Your task to perform on an android device: My mom suggested me to check the flight details for American Airlines in the Expedia app because their costs are often inexpensive, and to look for direct flights.
Image 0: 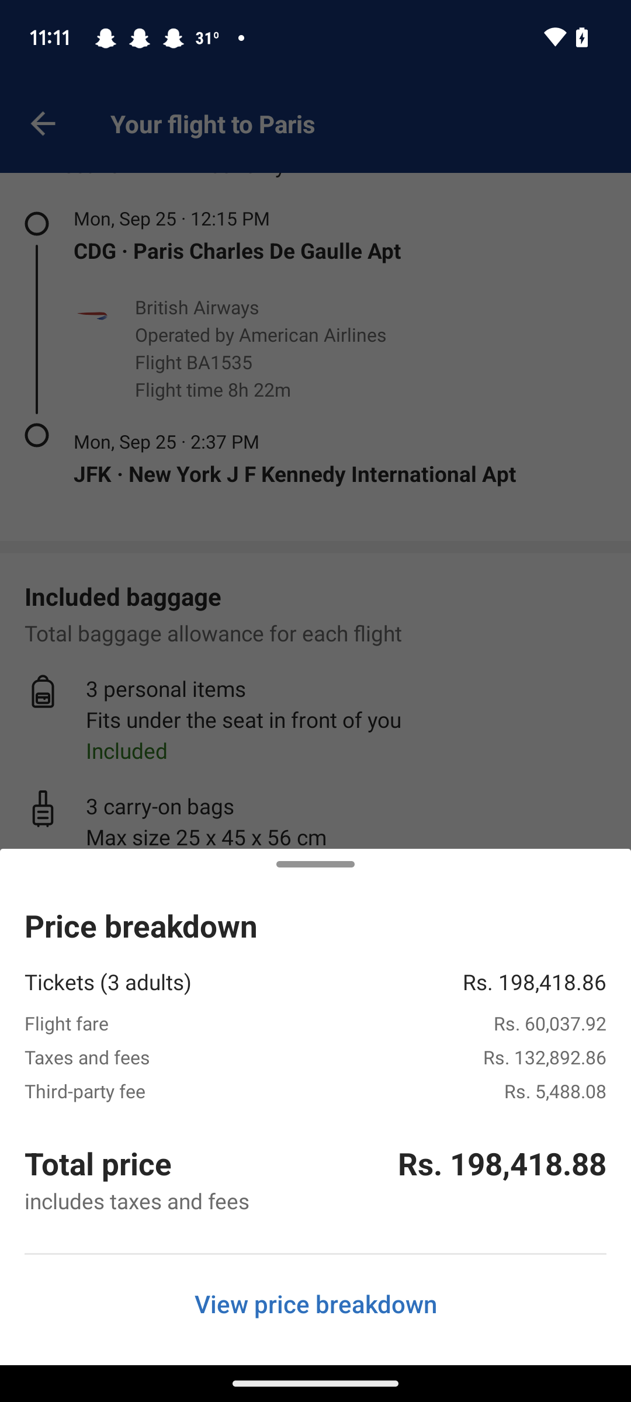
Open the Expedia app 
Step 0: open app "Expedia"
Image 1: 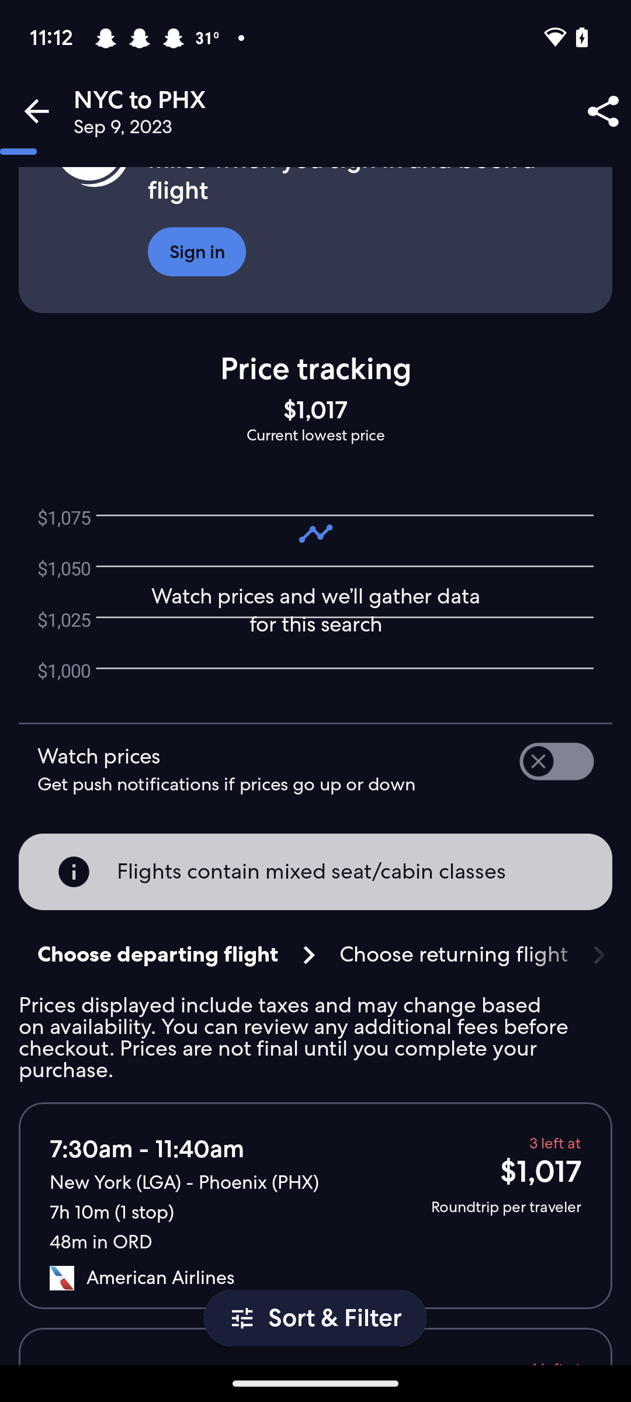
Click on the sort and filter button
Step 1: click (335, 1318)
Image 2: 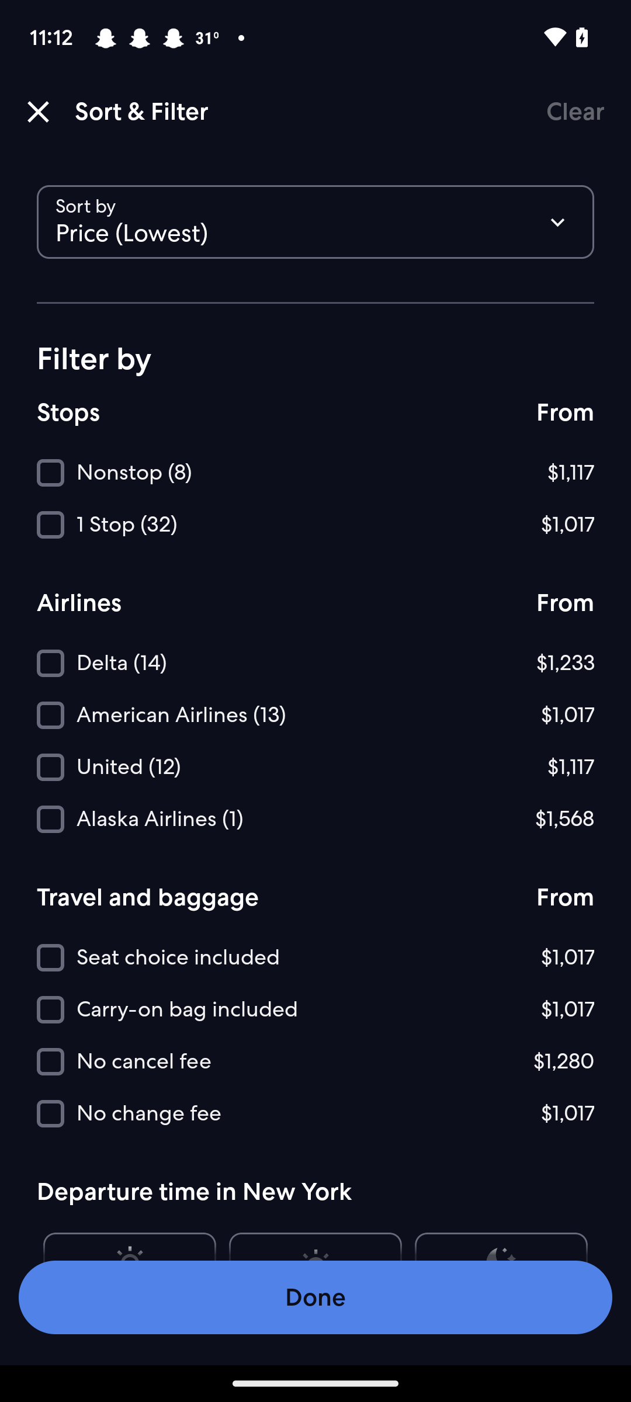
Click on the nonstop option
Step 2: click (315, 473)
Image 3: 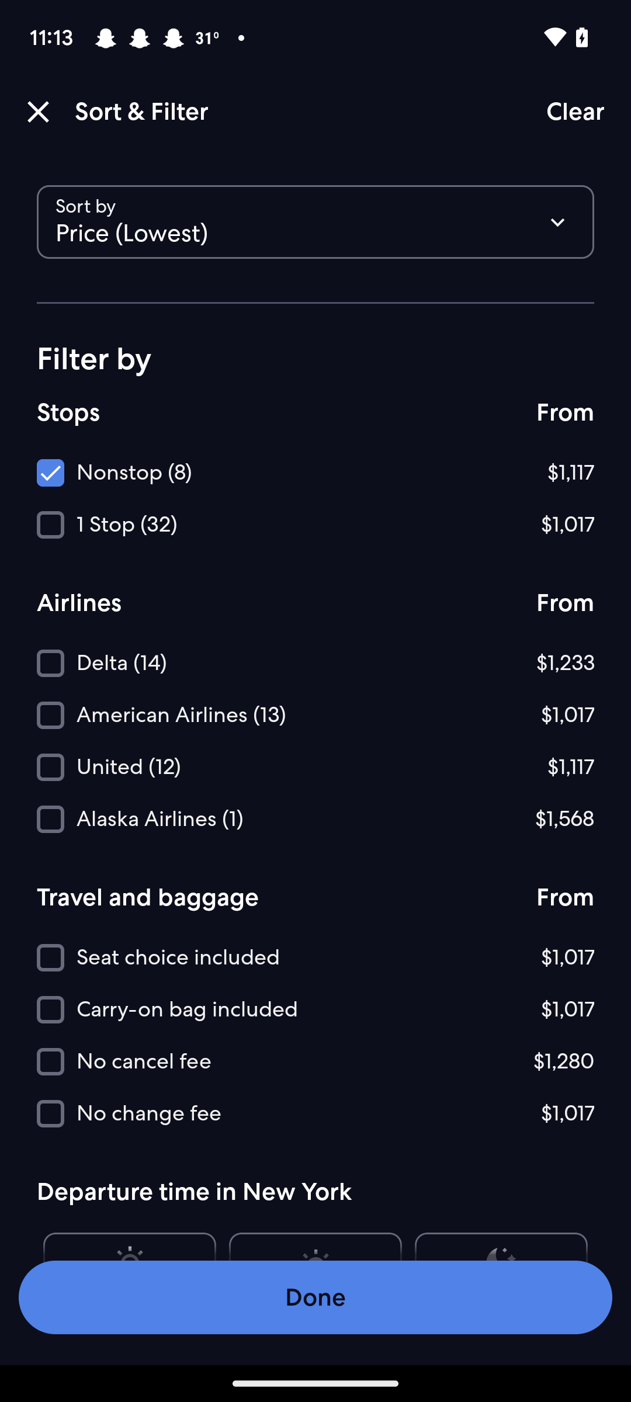
Click on the American Airlines
Step 3: click (315, 715)
Image 4: 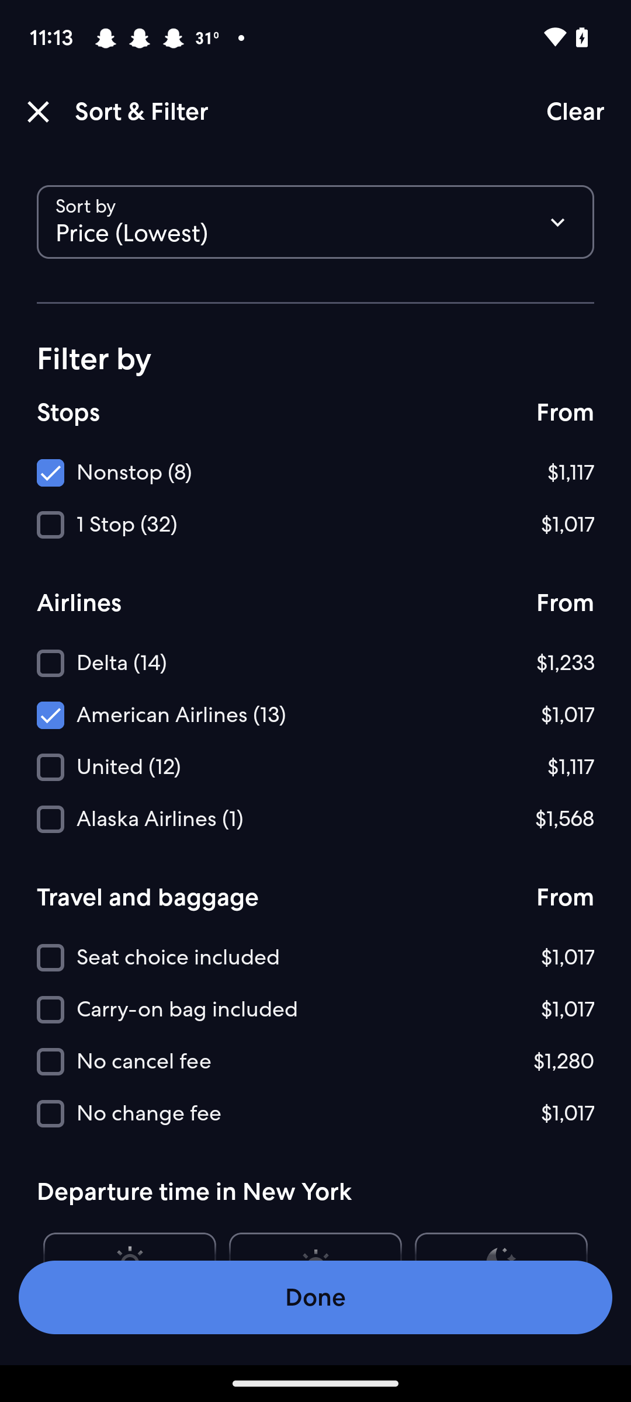
Click on the Done button
Step 4: click (315, 1297)
Image 5: 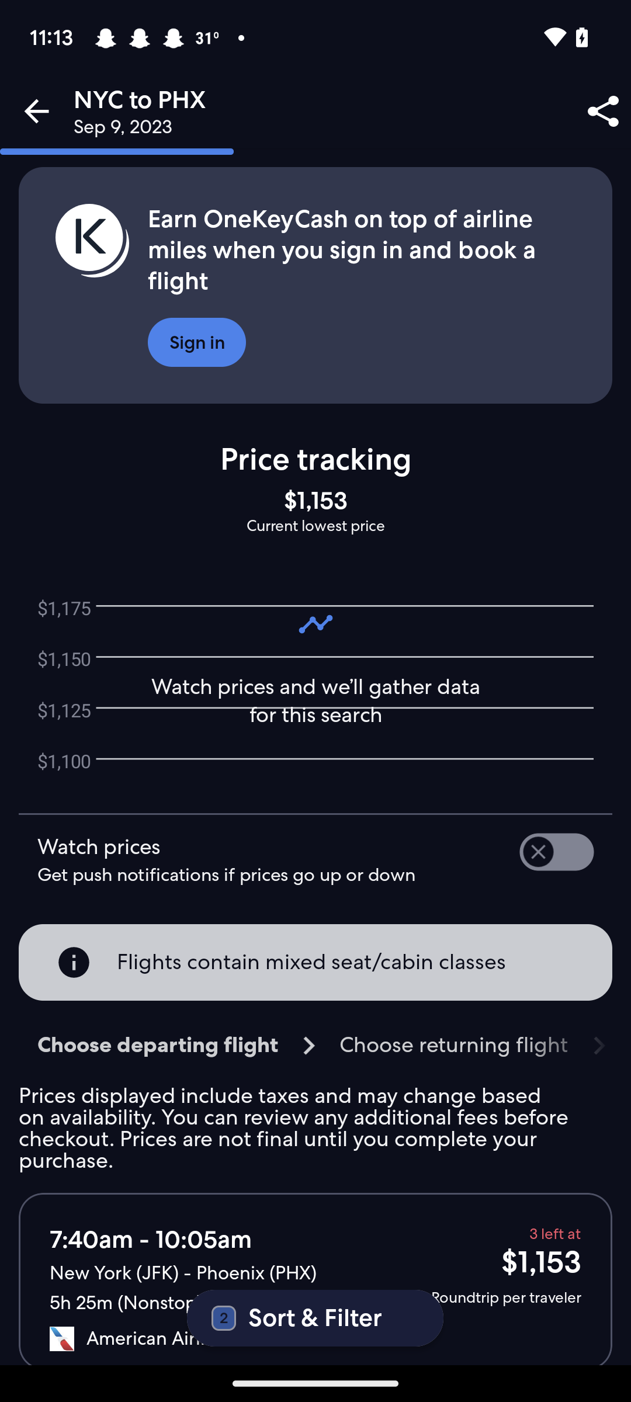
Swipe up the screen
Step 5: scroll down
Image 6: 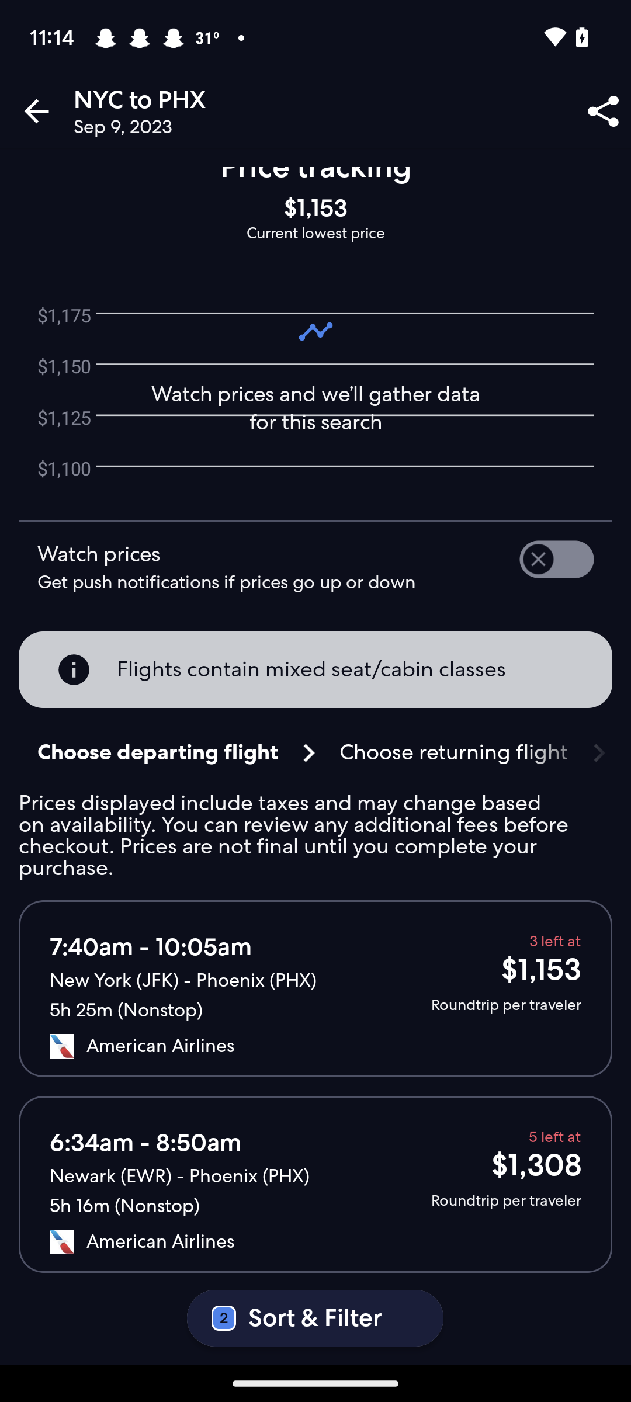
Open the first suggested result
Step 6: click (183, 981)